Your task to perform on an android device: After filling this form I want to save this form, so submit this filled form in the FormsApp.
Image 0: 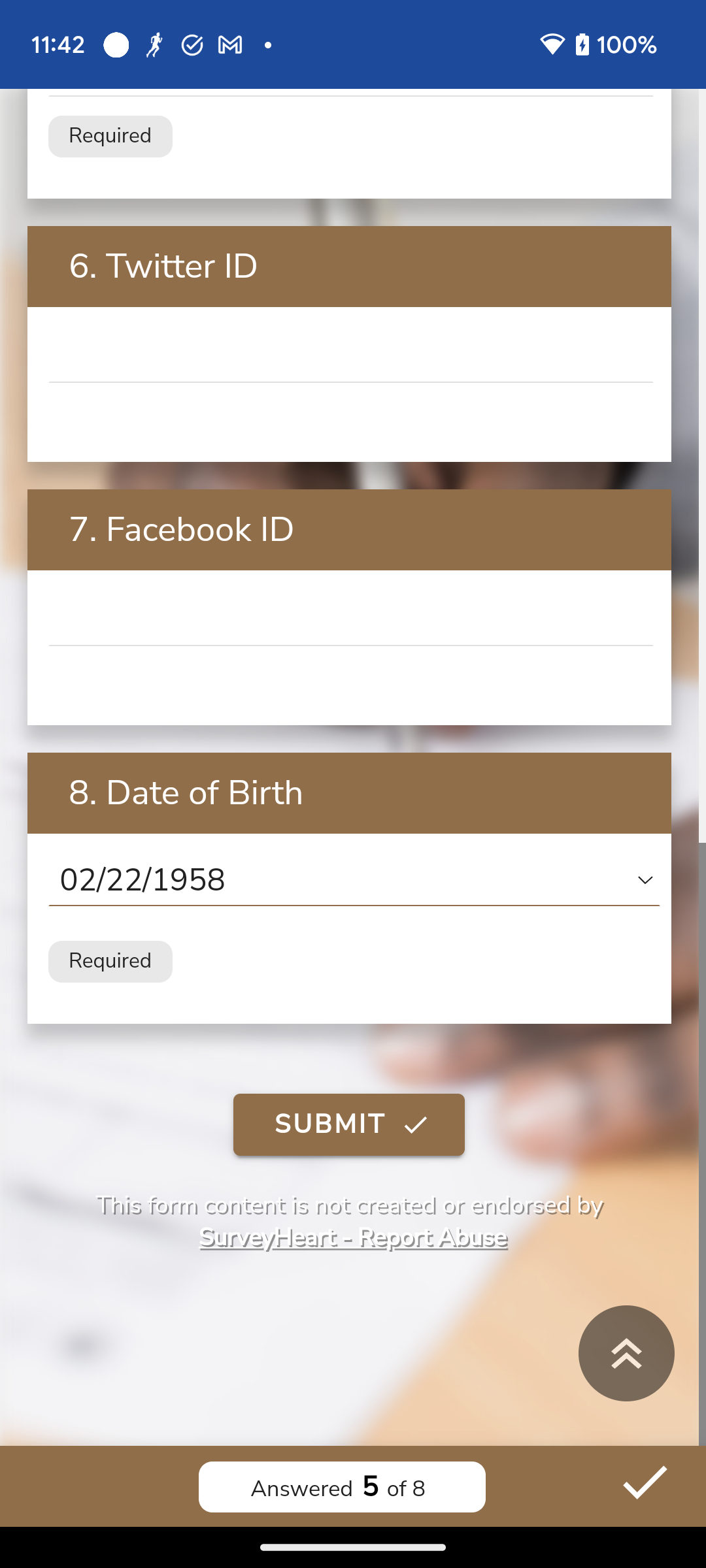
Click on the Submit button to submit this form.
Step 0: click (350, 1124)